Your task to perform on an android device:  Open the Max Fashion App, Type in a search bar and search for "women's curves embroidered elasticated capris in the Max Fashion app.
Image 0: 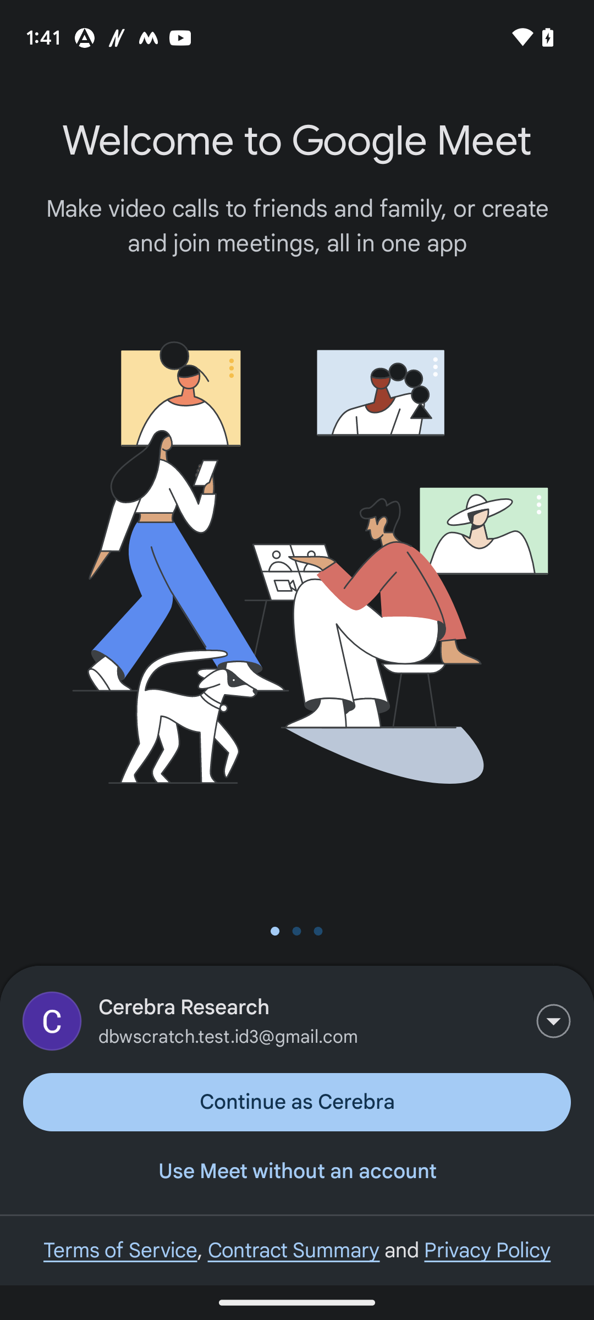
open Max Fashion App
Step 0: open app "Max Fashion"
Image 2: 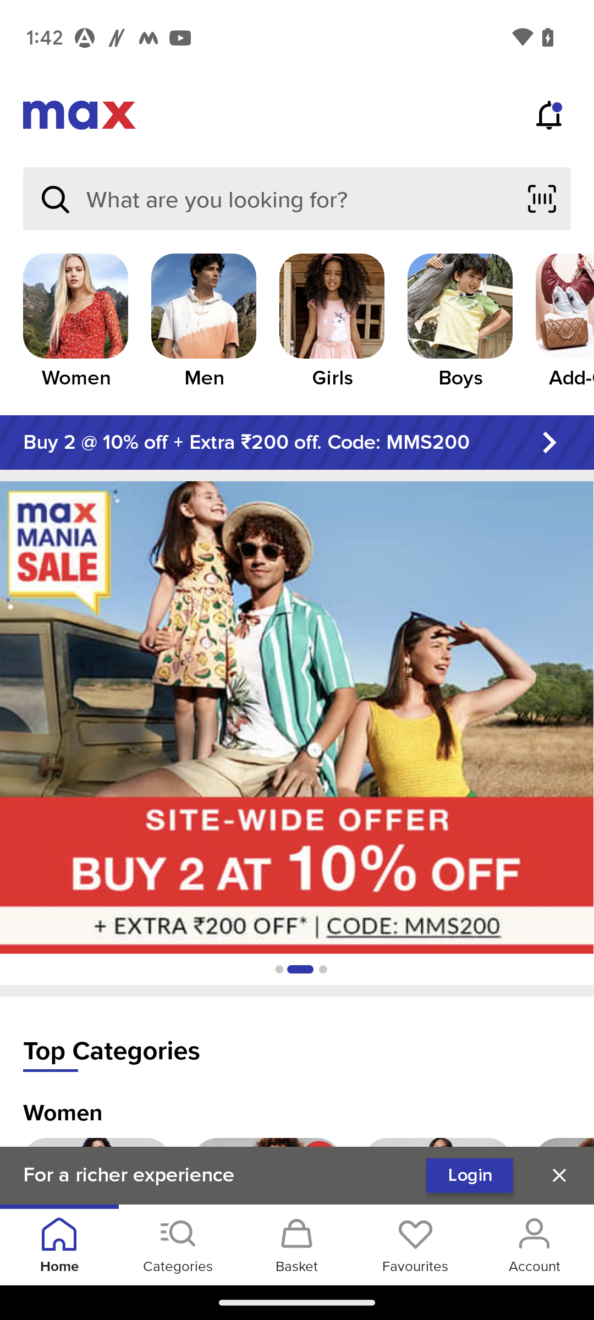
Click on the search icon at the left top side of the screen, below Max.
Step 2: click (54, 199)
Image 3: 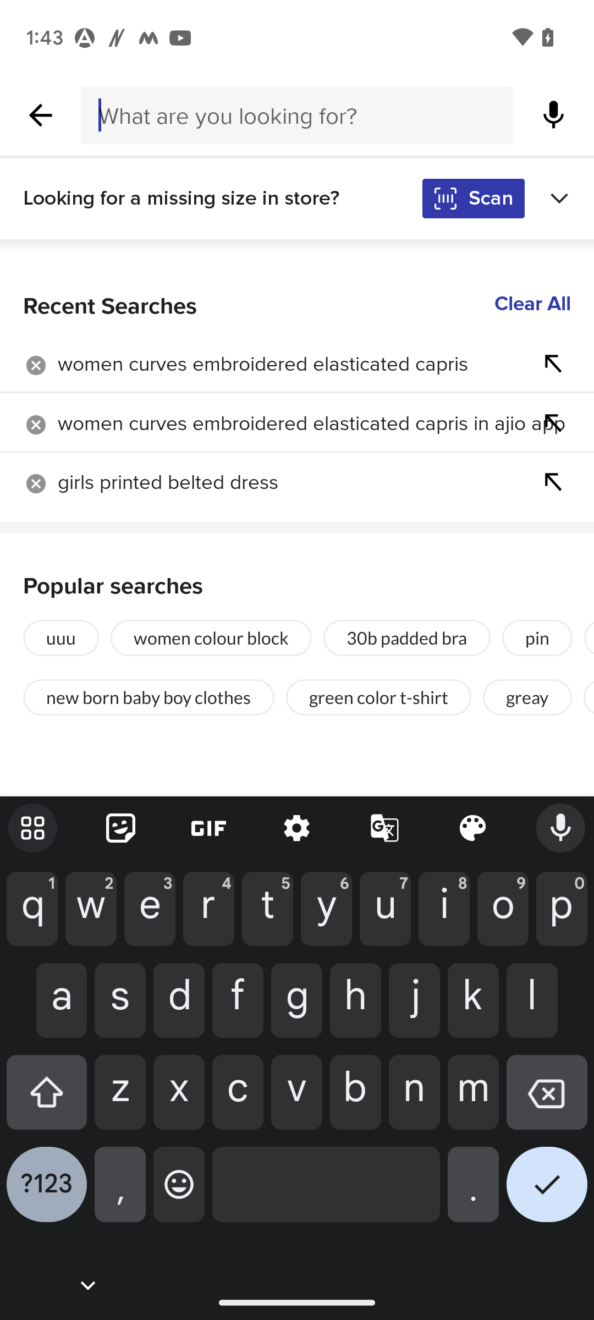
type women's curves embroidered elasticated capris
Step 3: type "women's curves embroidered elasticated capris"
Image 4: 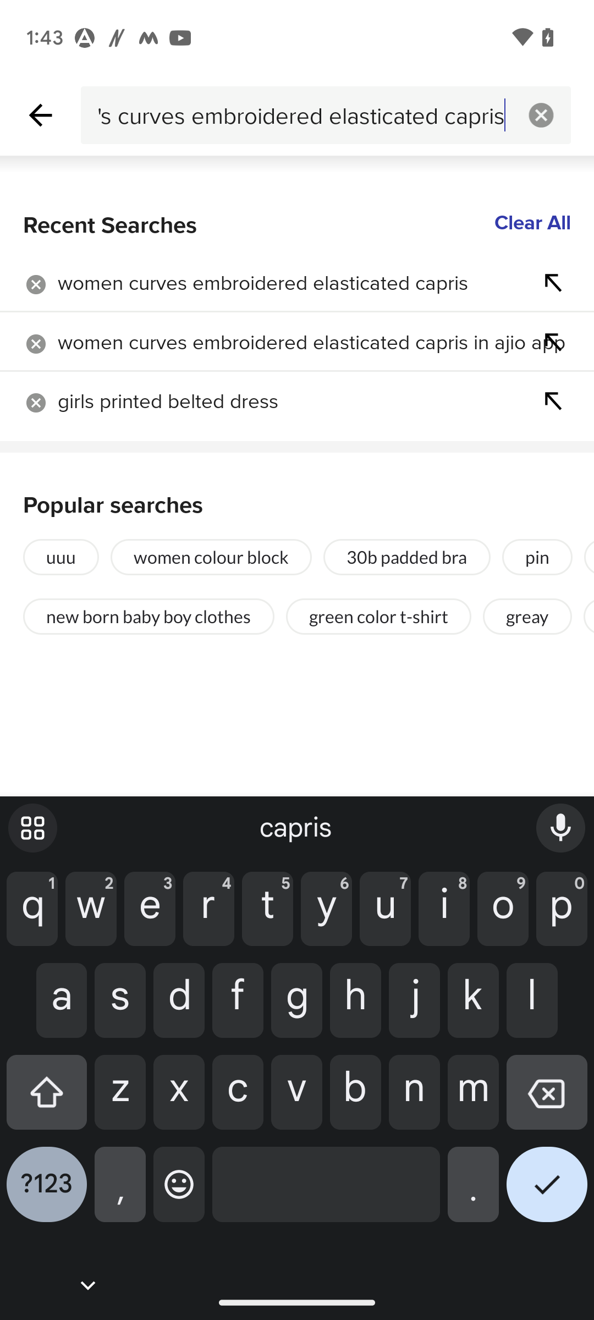
click on the right tick mark icon at the right bottom corner of the screen
Step 4: click (547, 1193)